Your task to perform on an android device: I want to save this property if I buy it in the future, so I will purchase it.
Image 0: 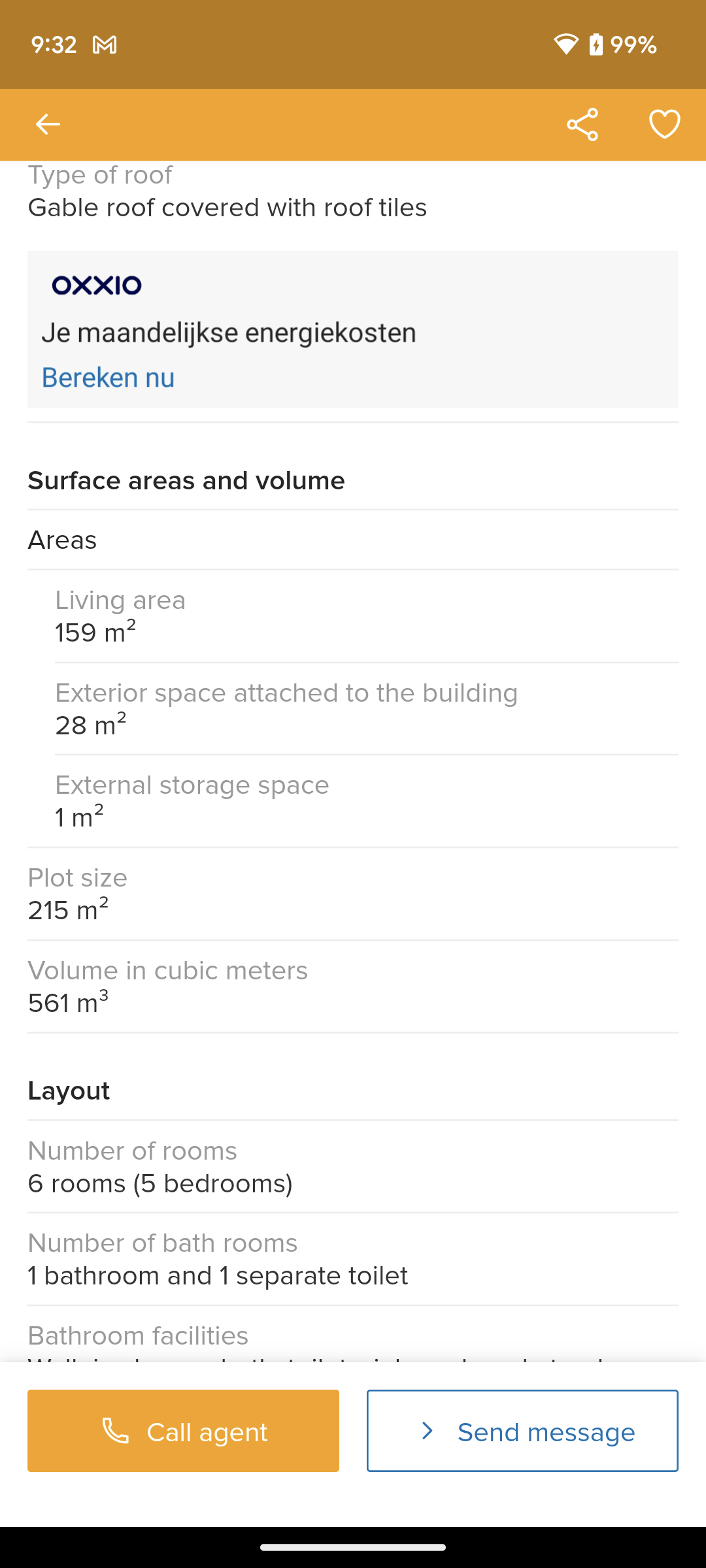
Click on the heart icon at the top right of the screen
Step 0: click (664, 123)